Your task to perform on an android device: I want to rename the title to recording 1 as Practice 1 so that I can always remember it by simply reading the name in the Smart Recorder app.
Image 0: 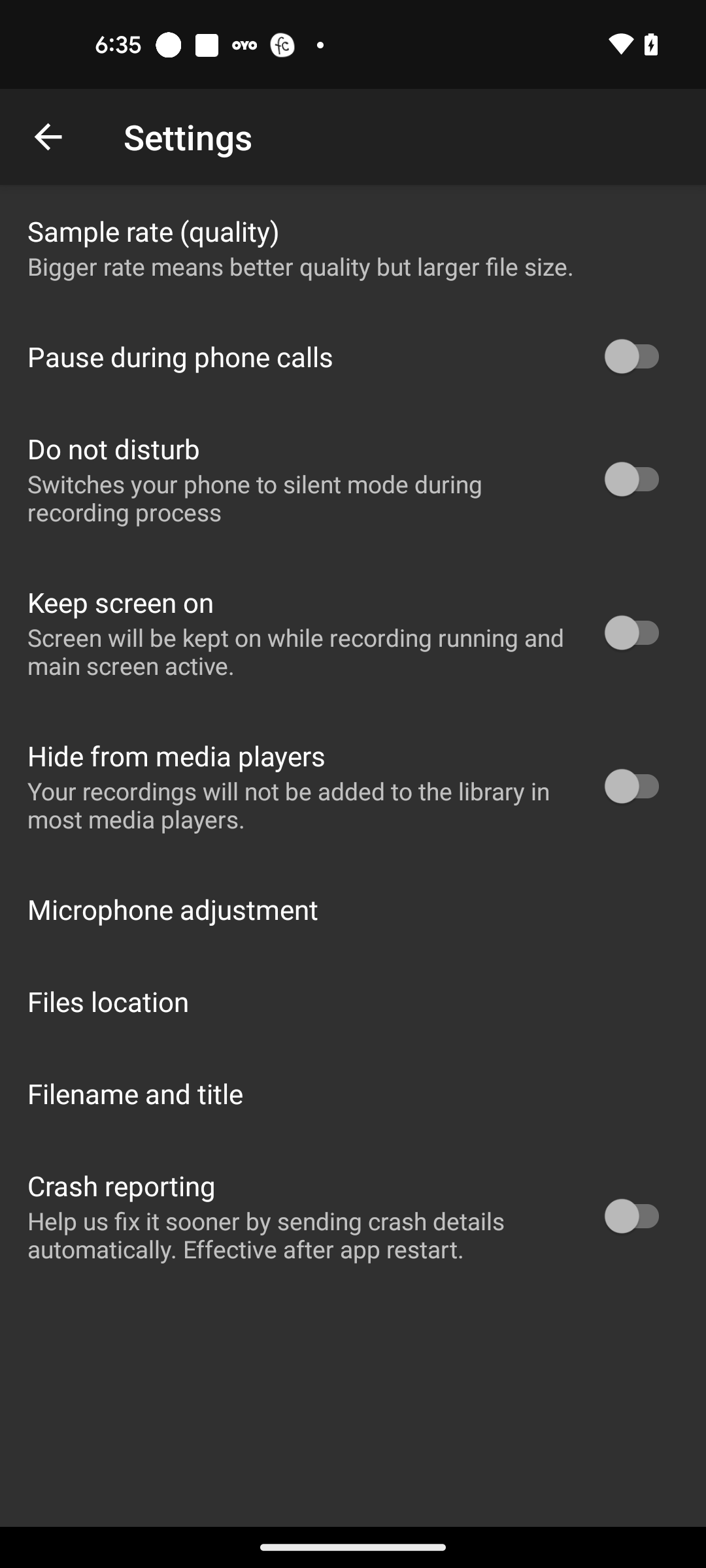
Go back to the previous page
Step 0: press back button
Image 1: 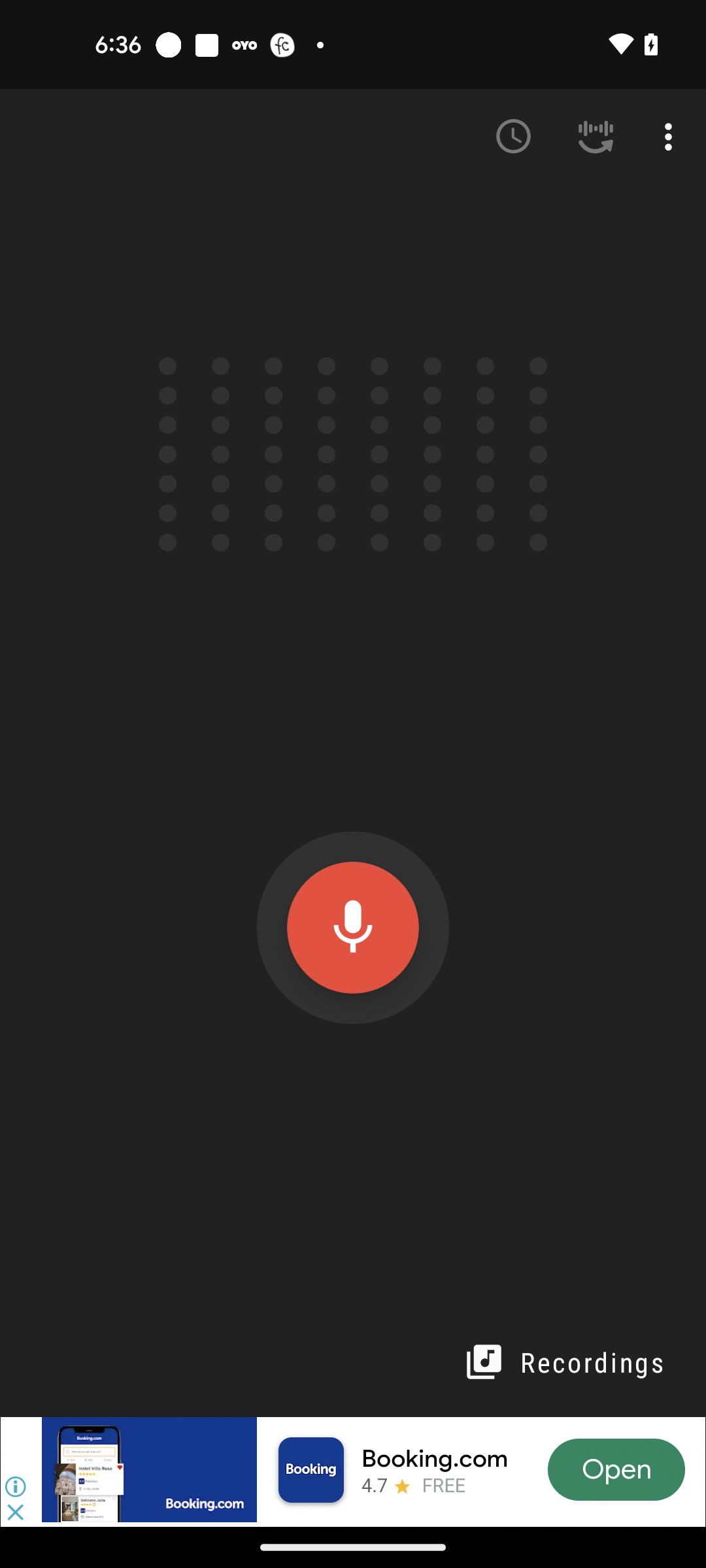
Open Recordings
Step 1: click (567, 1362)
Image 3: 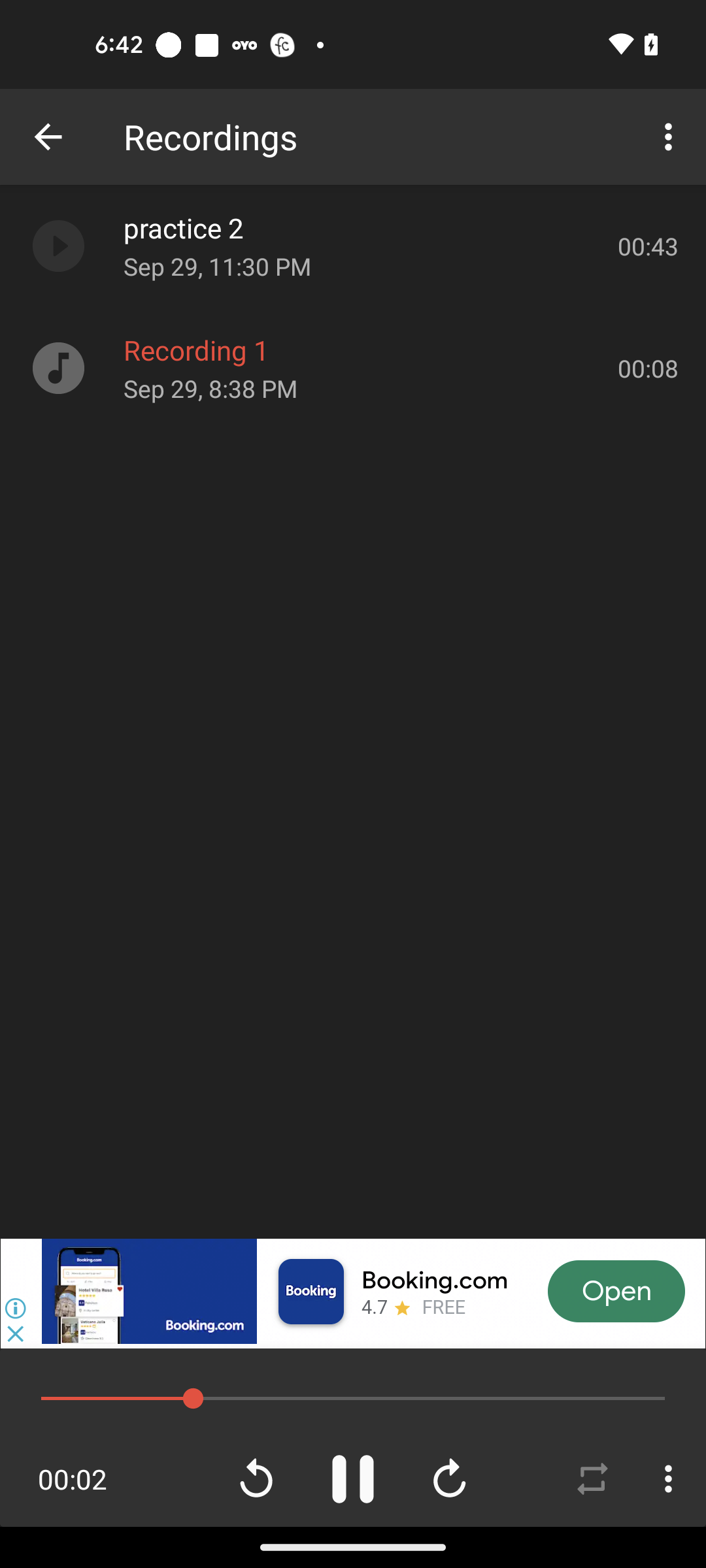
Click on the Three dots icon at the bottom right corner of the screen
Step 3: click (668, 1478)
Image 4: 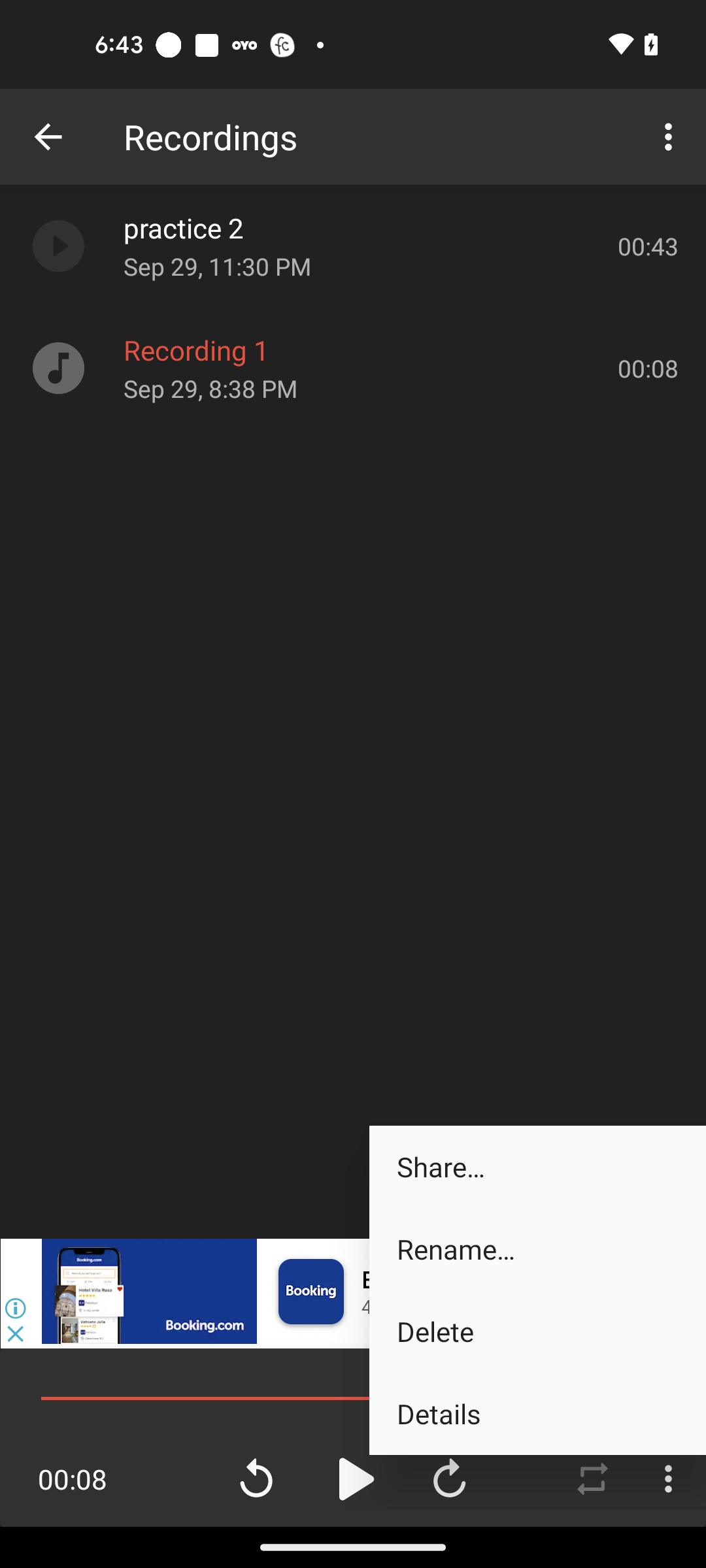
Click on the Rename option
Step 4: click (537, 1249)
Image 5: 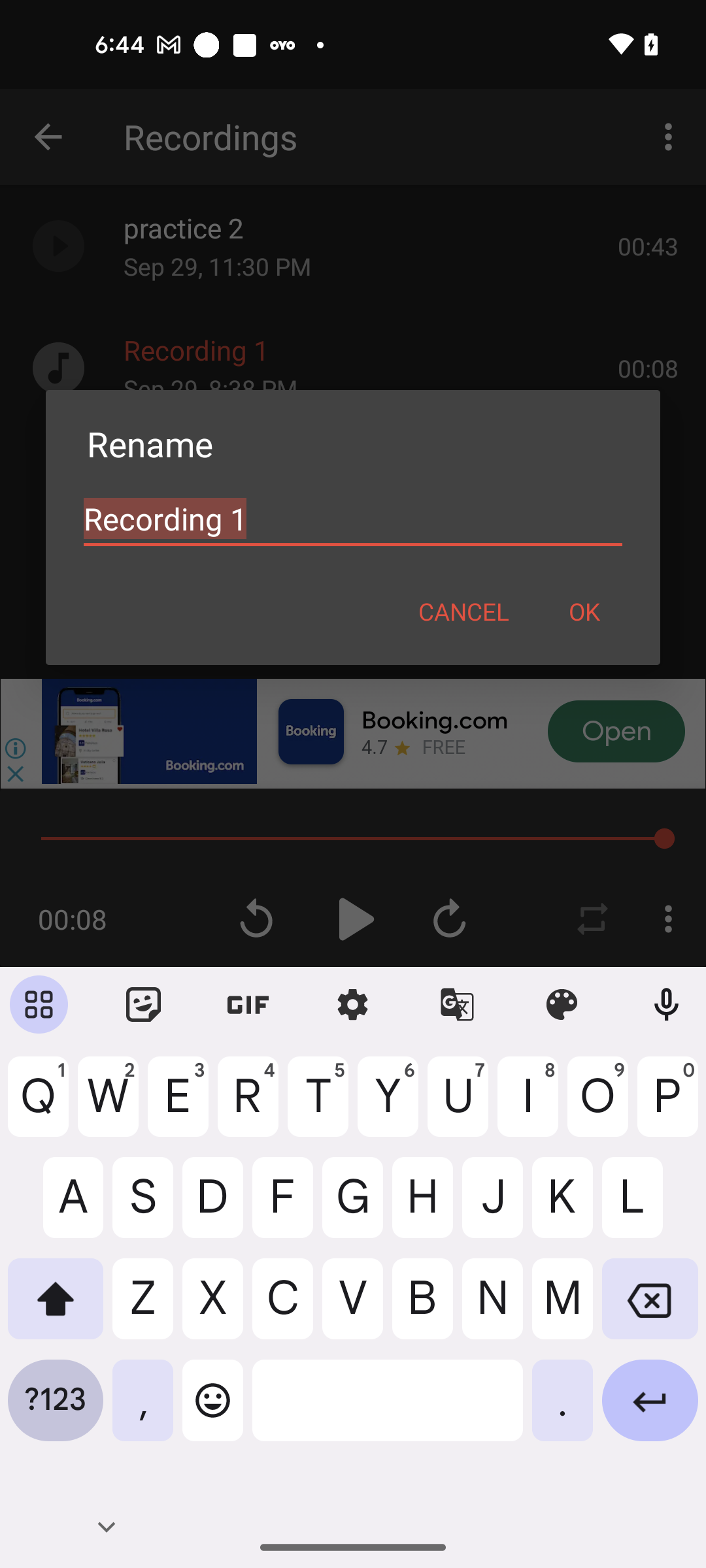
Add the Recording title as Practice 1
Step 5: type "Practice 1"